Your task to perform on an android device: Open the Google Slides app and create a presentation with the title  "Tomorrowland festive."
Image 1: 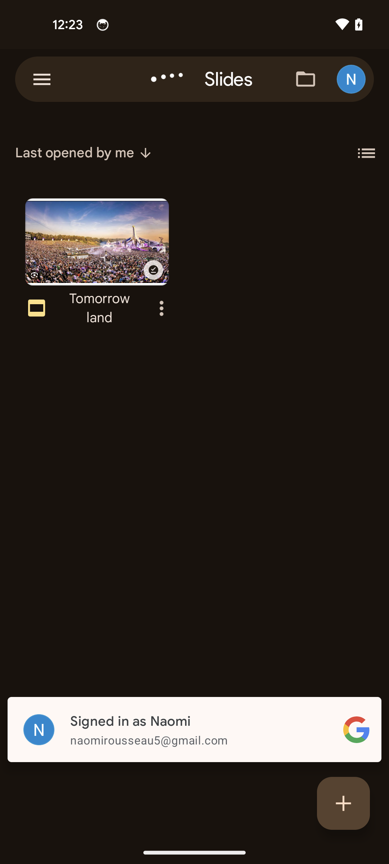
Tap on the plus button
Step 1: click (343, 803)
Image 2: 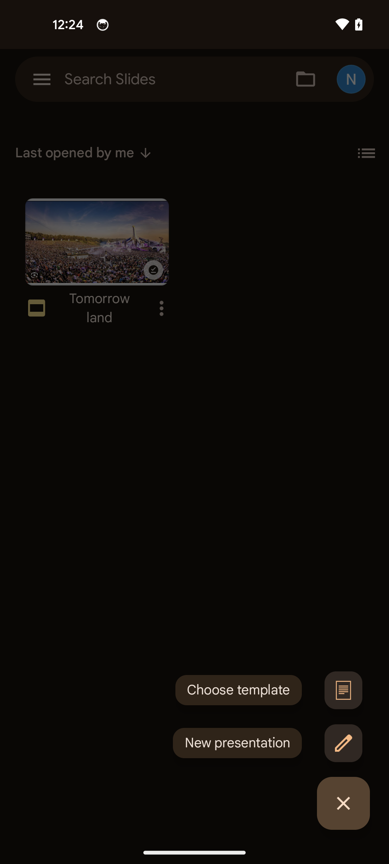
Select the new presentation option
Step 2: click (237, 743)
Image 3: 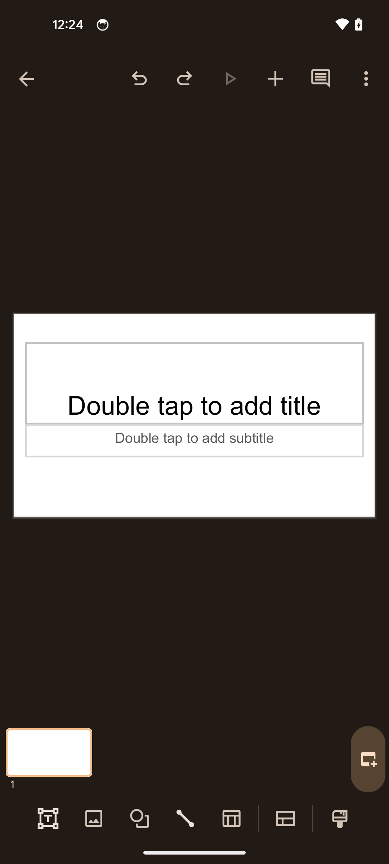
Tap on the add slides button
Step 3: click (368, 759)
Image 4: 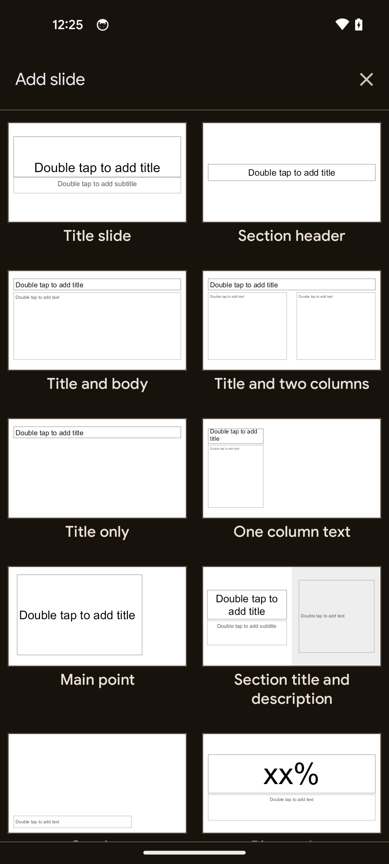
Select the title and body slide
Step 4: click (97, 320)
Image 5: 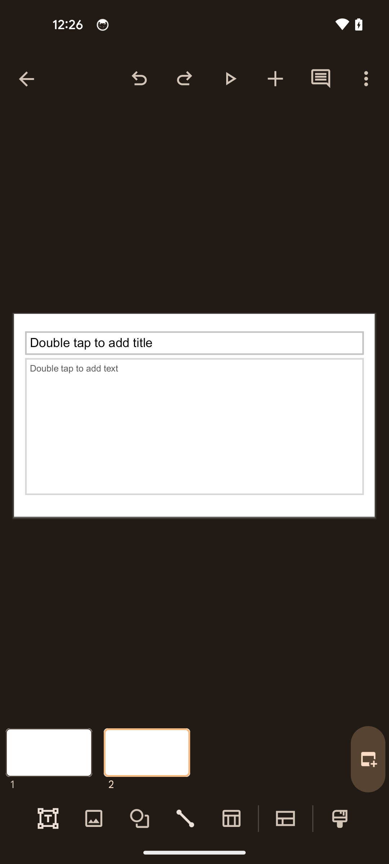
Tap on the title bar
Step 5: click (194, 427)
Image 6: 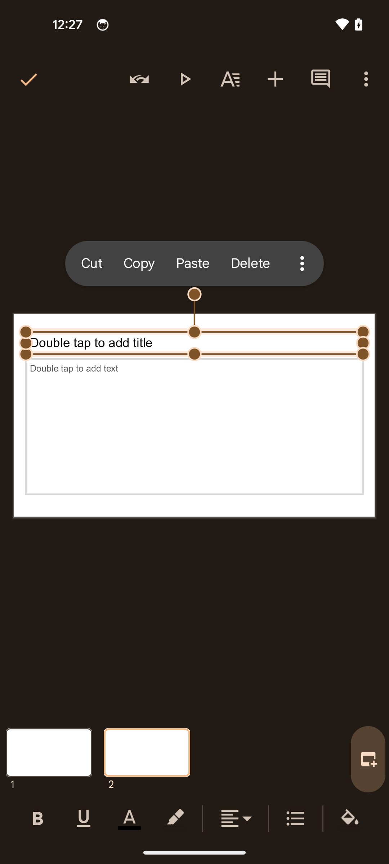
Tap again on the title bar
Step 6: click (194, 332)
Image 7: 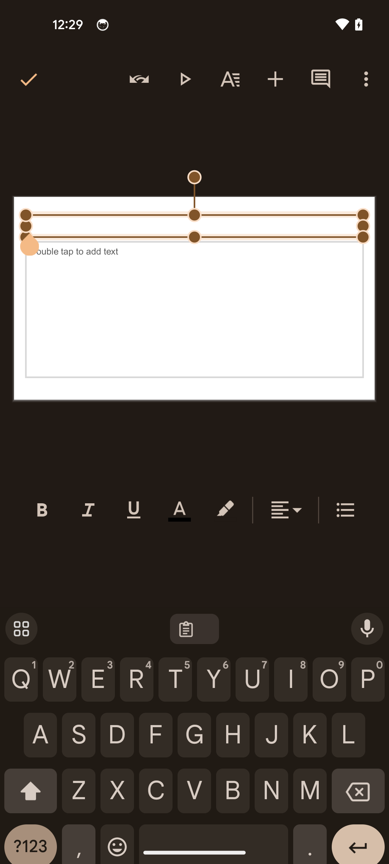
Type the title Tomorrowland festive
Step 7: type "Tomorrowland festive"